Your task to perform on an android device: I studied French using the Duolingo app and now want to Sign out of it to save up storage space on my device.
Image 0: 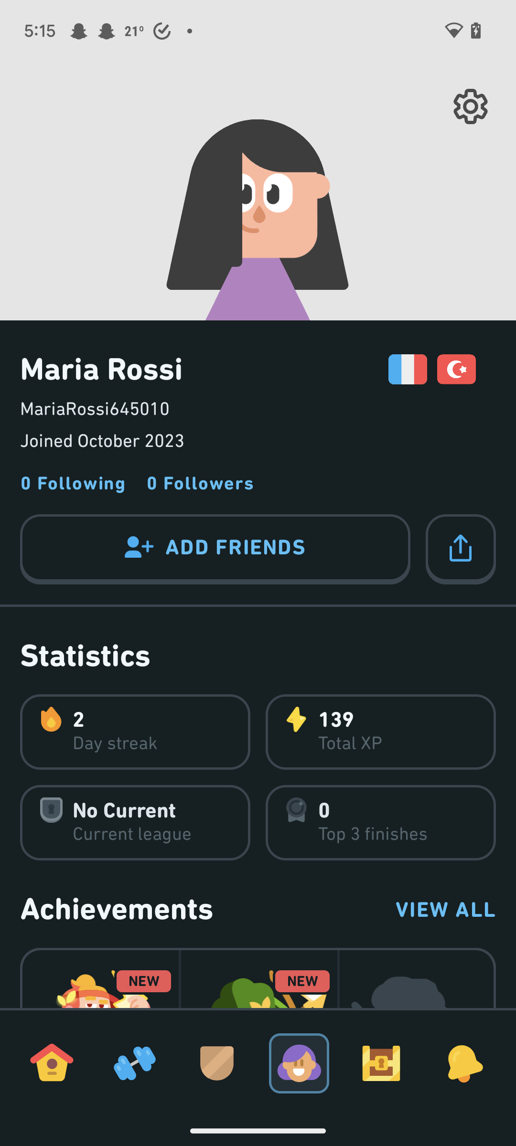
Click on the settings icon at the top right corner of the screen
Step 0: click (470, 106)
Image 1: 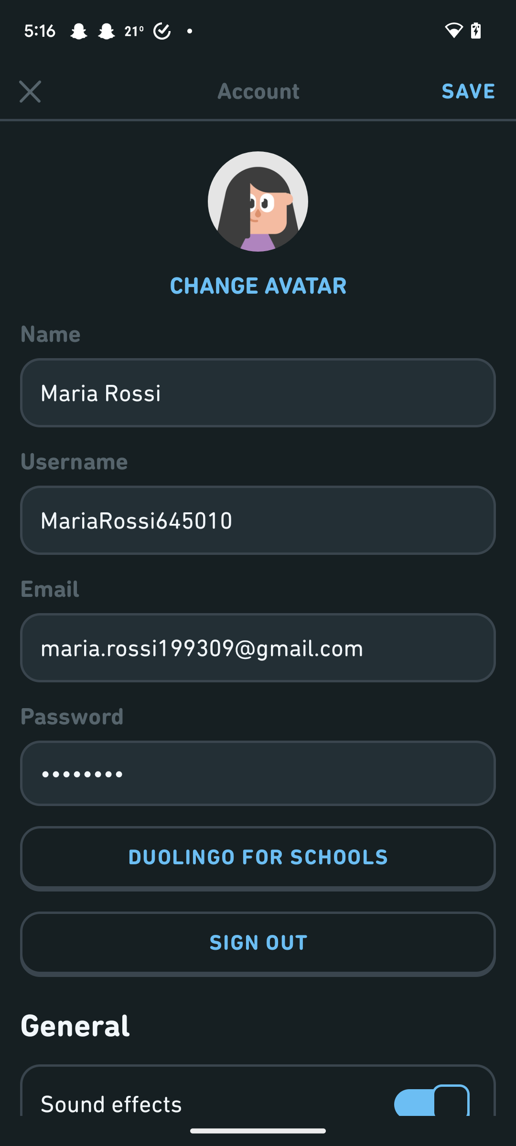
Click on the sign out button
Step 1: click (258, 944)